Your task to perform on an android device: I need plant image file from google drive so i want to search for plant file
Image 0: 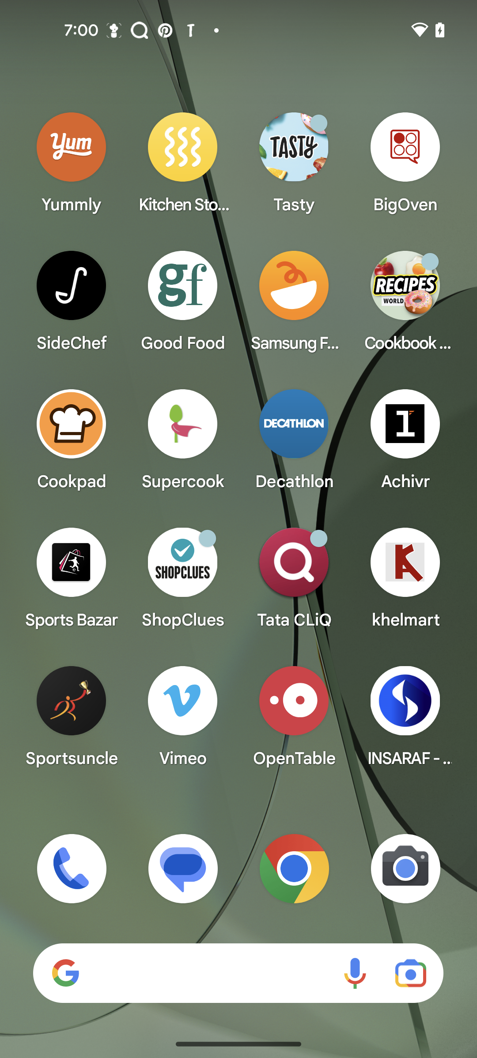
Open google drive app
Step 0: open app "Drive"
Image 1: 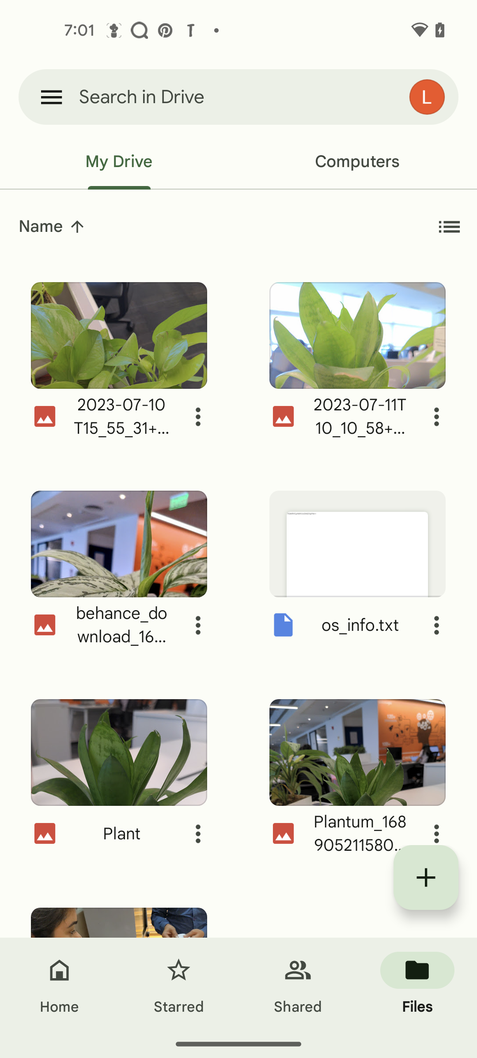
click on the search bar
Step 1: click (142, 97)
Image 3: 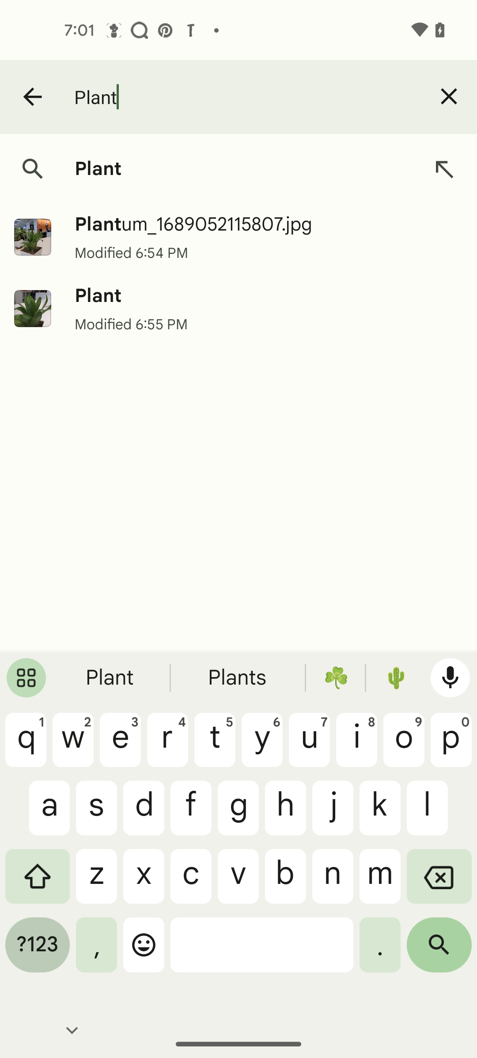
click on the search icon
Step 3: click (439, 951)